Your task to perform on an android device: In the ticktick app, search the keyword anniversary.
Image 0: 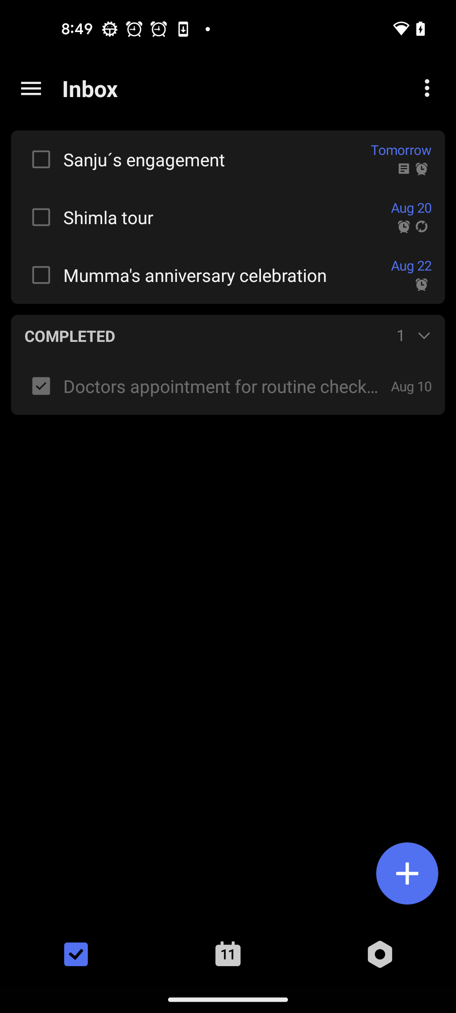
Tap on the menu icon at the top left corner of the screen
Step 0: click (30, 88)
Image 1: 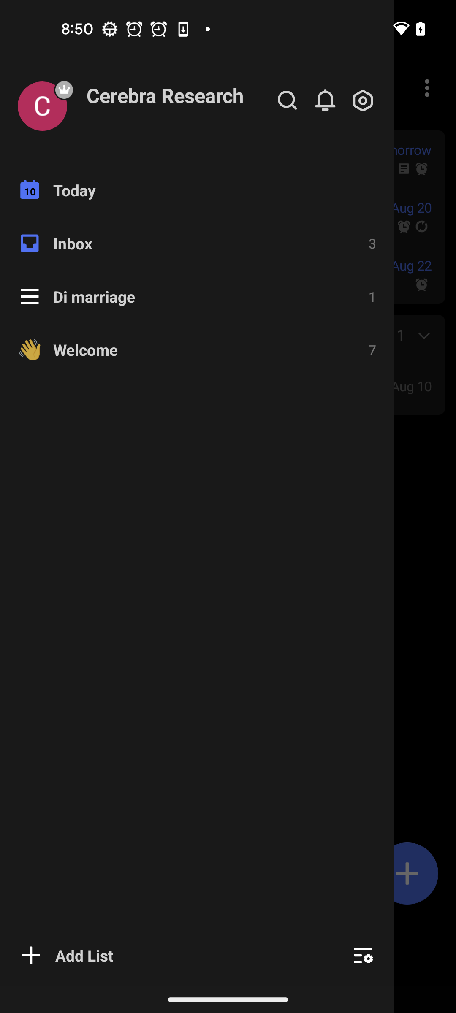
Tap on the search icon at the top of the screen
Step 1: click (197, 506)
Image 2: 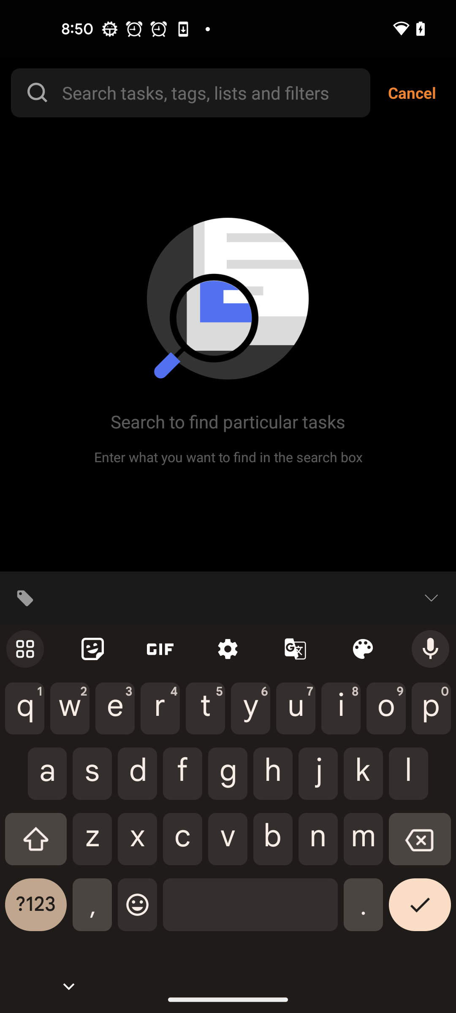
Search for anniversary
Step 2: type "anniversary"